Your task to perform on an android device: Browse for a king size bed on the Furniture online shopping app since I intend to purchase a new bed for my room.
Image 0: 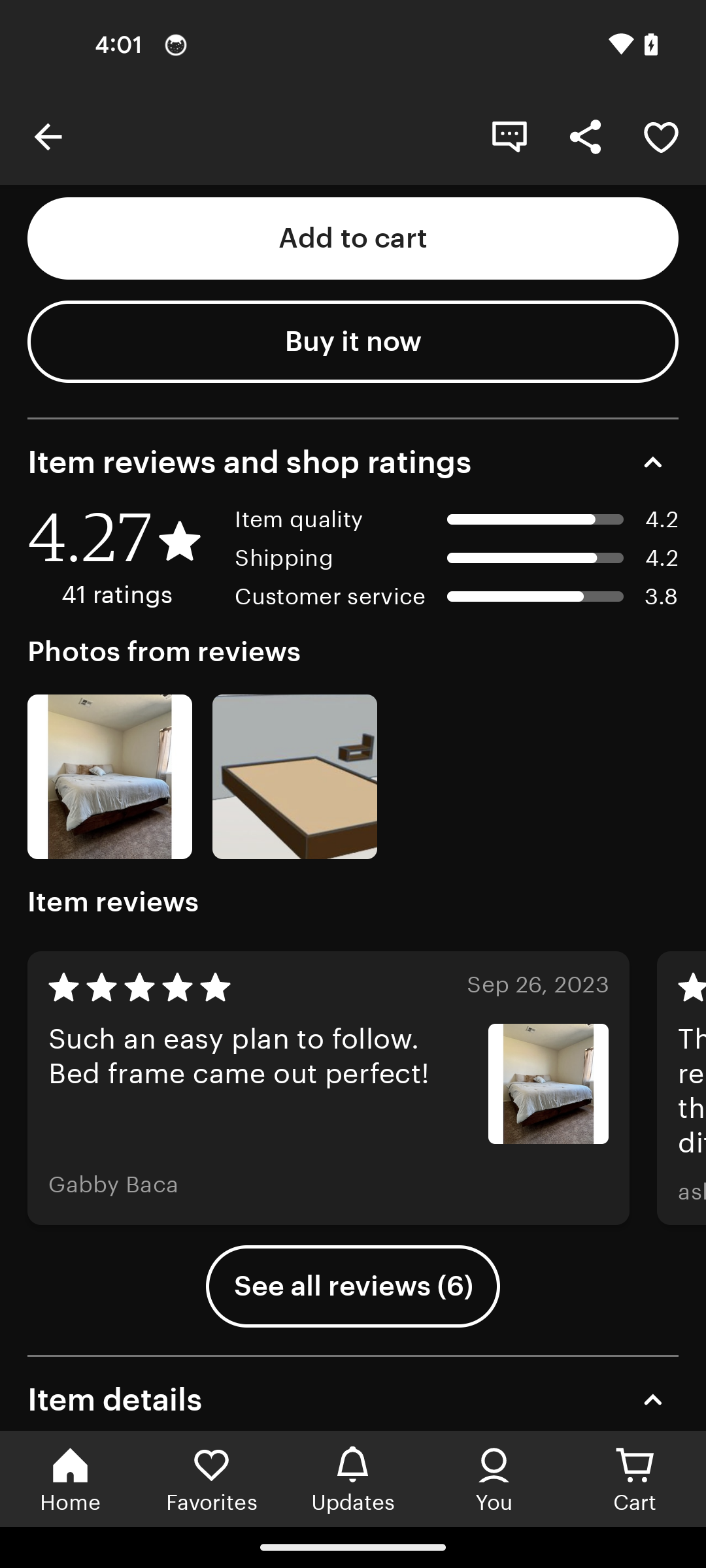
Open the Furniture online shopping app
Step 0: open app "Furniture Online Shopping App"
Image 1: 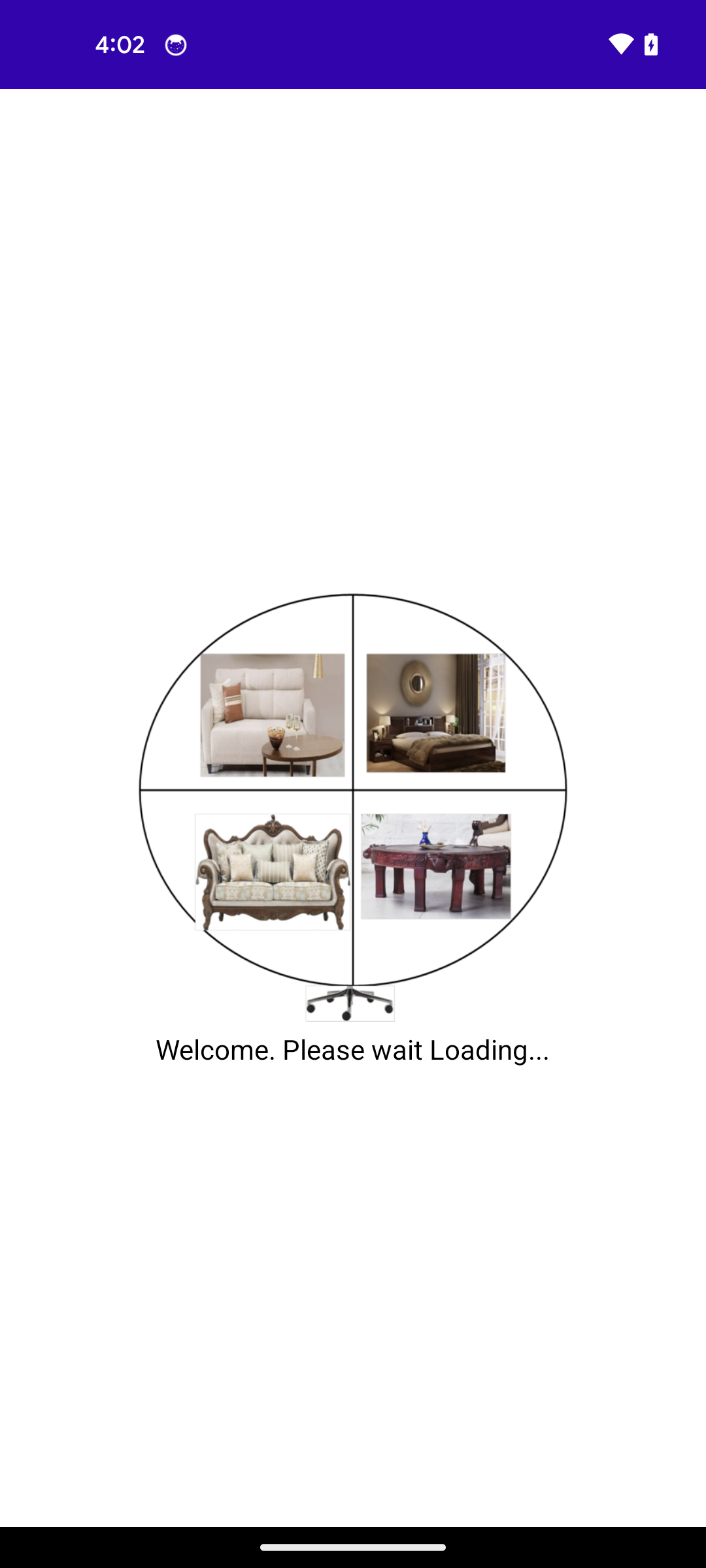
Open the Furniture online shopping app
Step 1: wait
Image 2: 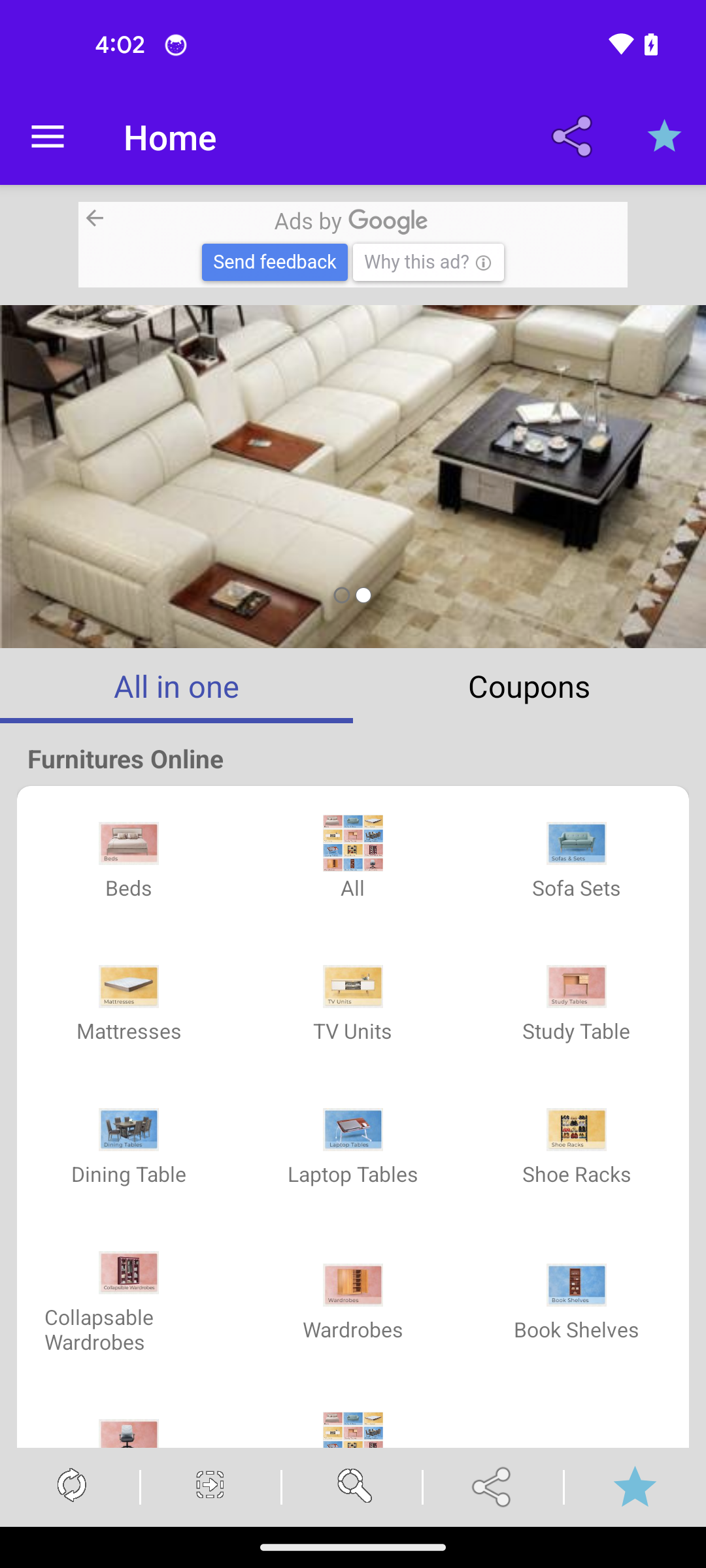
Tap on the search icon at the bottom of the screen
Step 2: click (353, 1486)
Image 3: 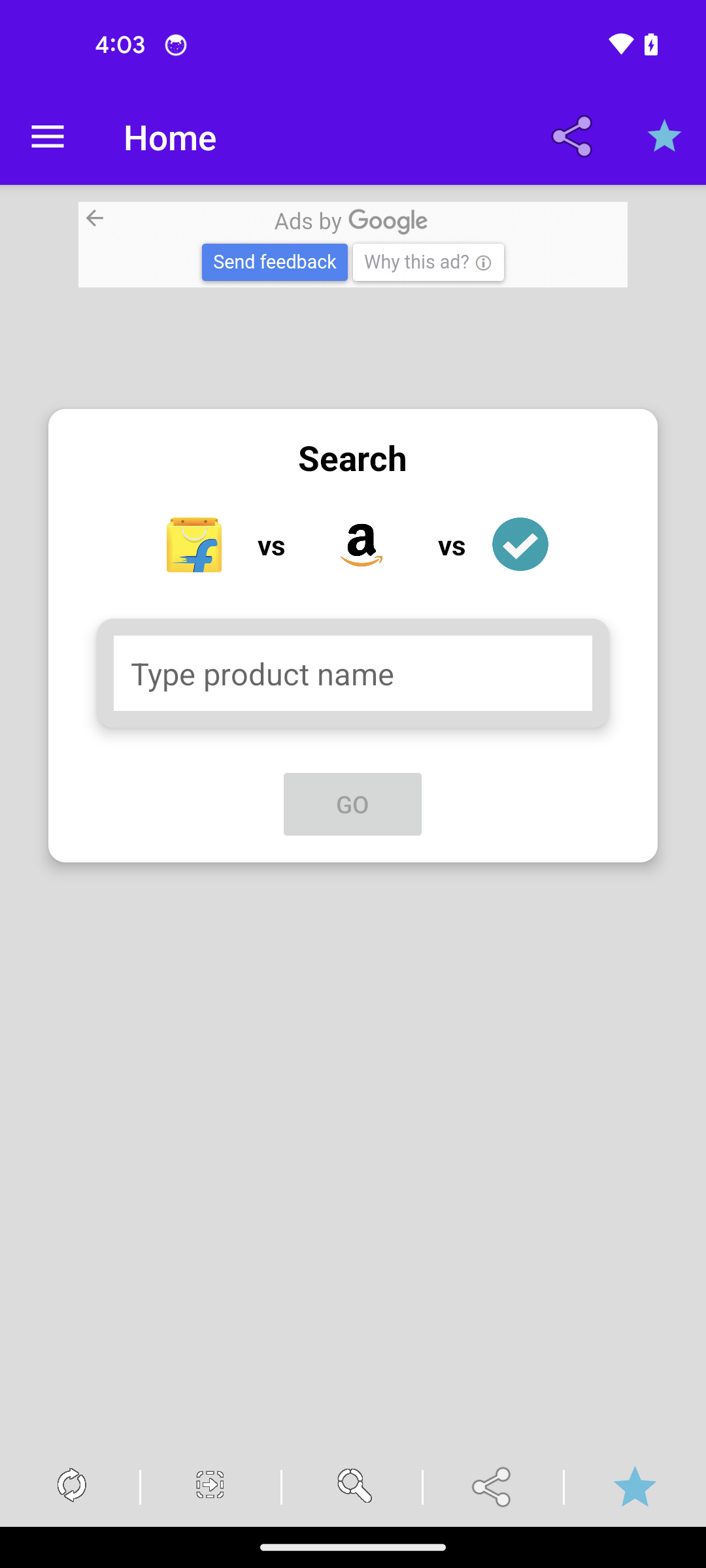
Tap on the text bar
Step 3: click (353, 673)
Image 4: 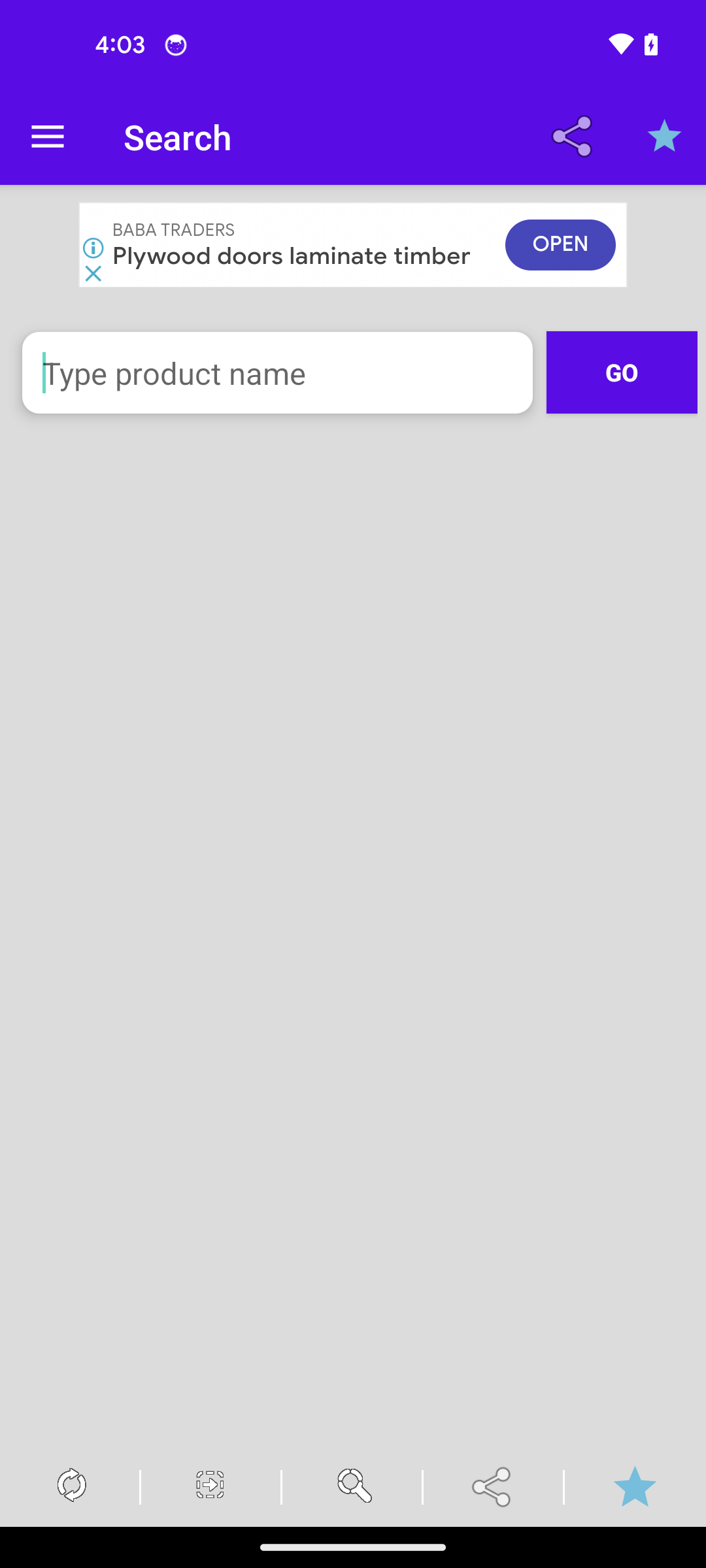
Search for a king size bed
Step 4: type "king size bed"
Image 5: 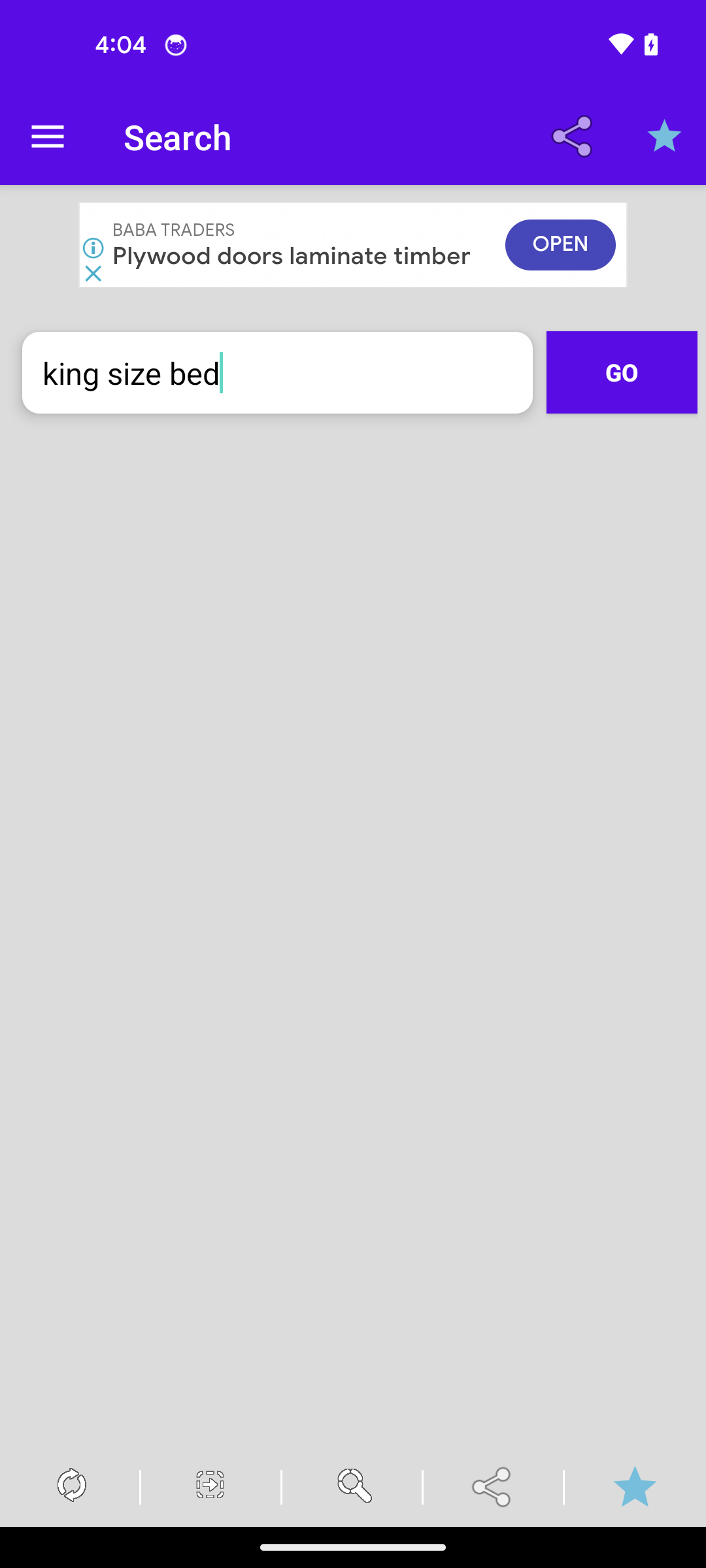
Tap on the go button
Step 5: click (622, 372)